Your task to perform on an android device: Open the Cookbook App, Go to the Search Icon, Search for the Pasta Recipe, View the Cauliflower Pasta recipe. 
Image 0: 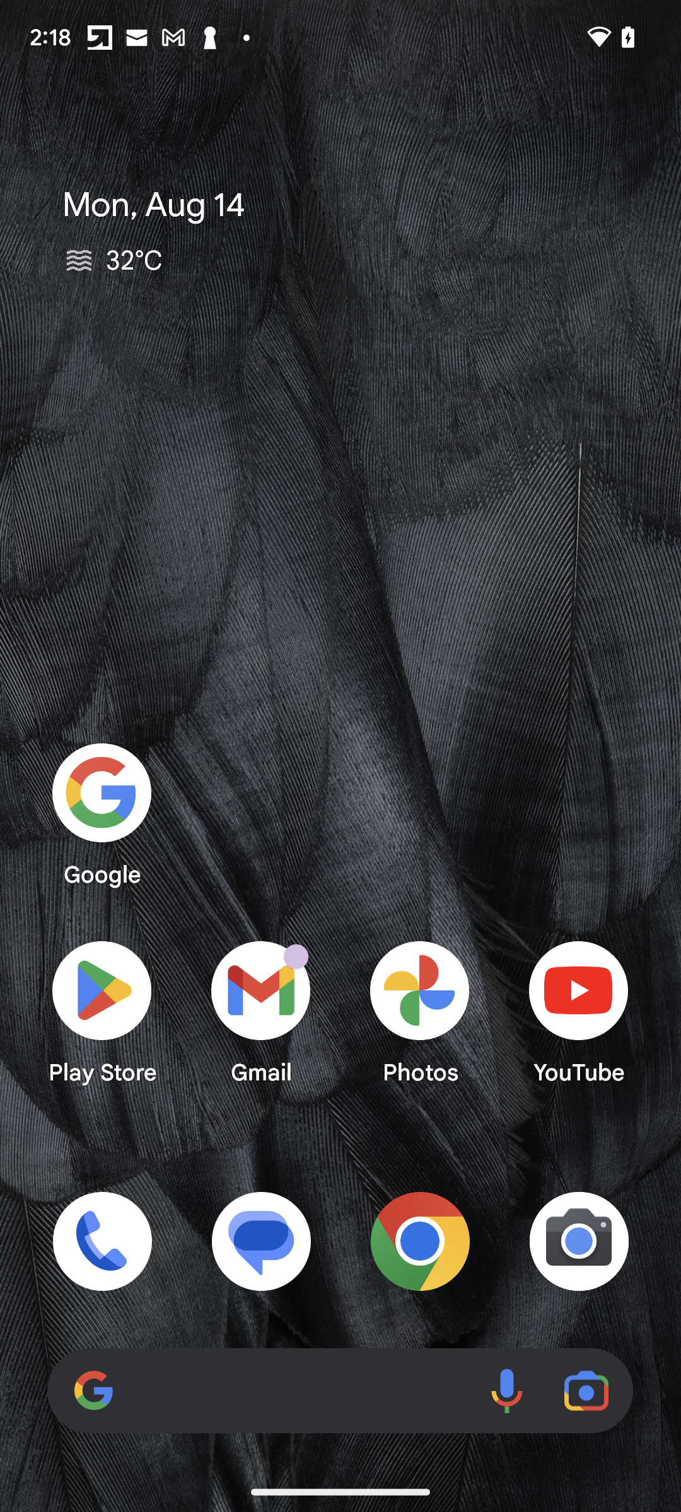
Open the Cookbook App
Step 0: open app "Cookbook Recipes"
Image 1: 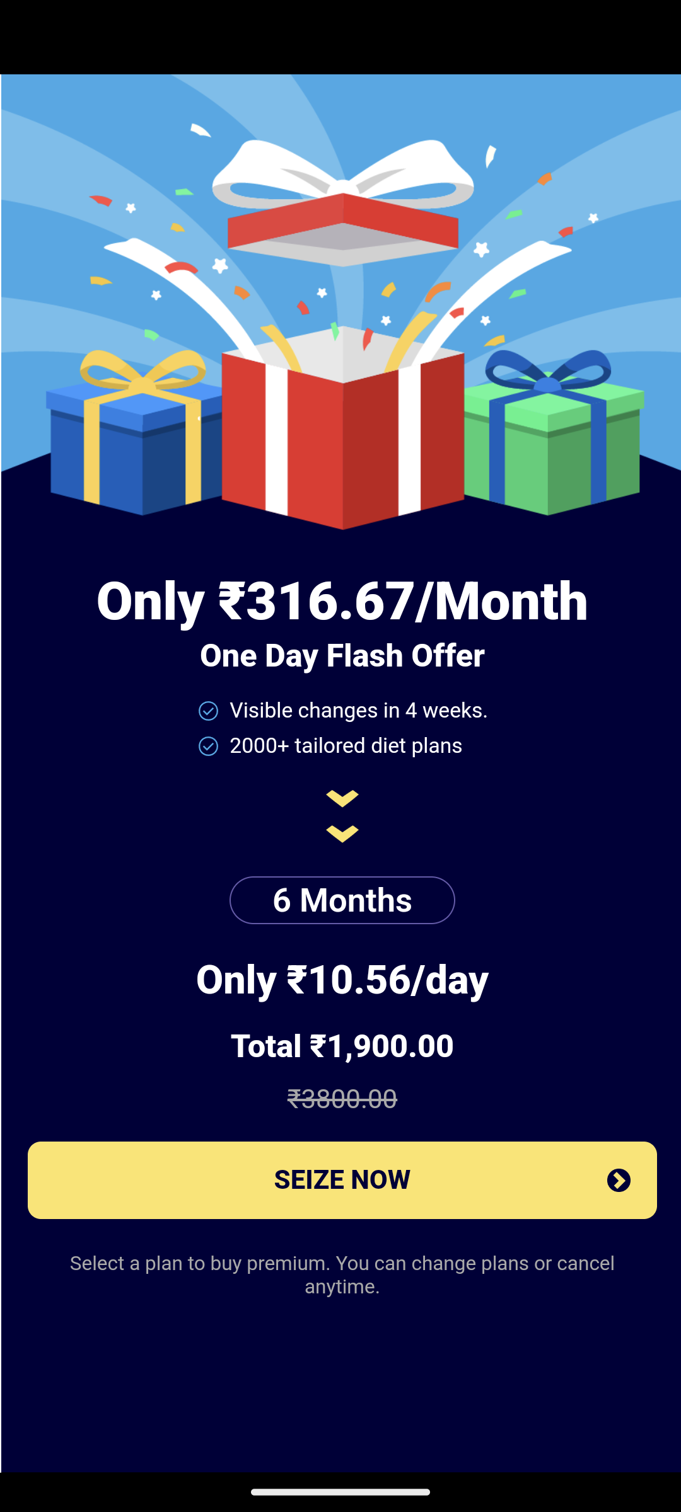
Click on the Cross button 
Step 1: wait
Image 2: 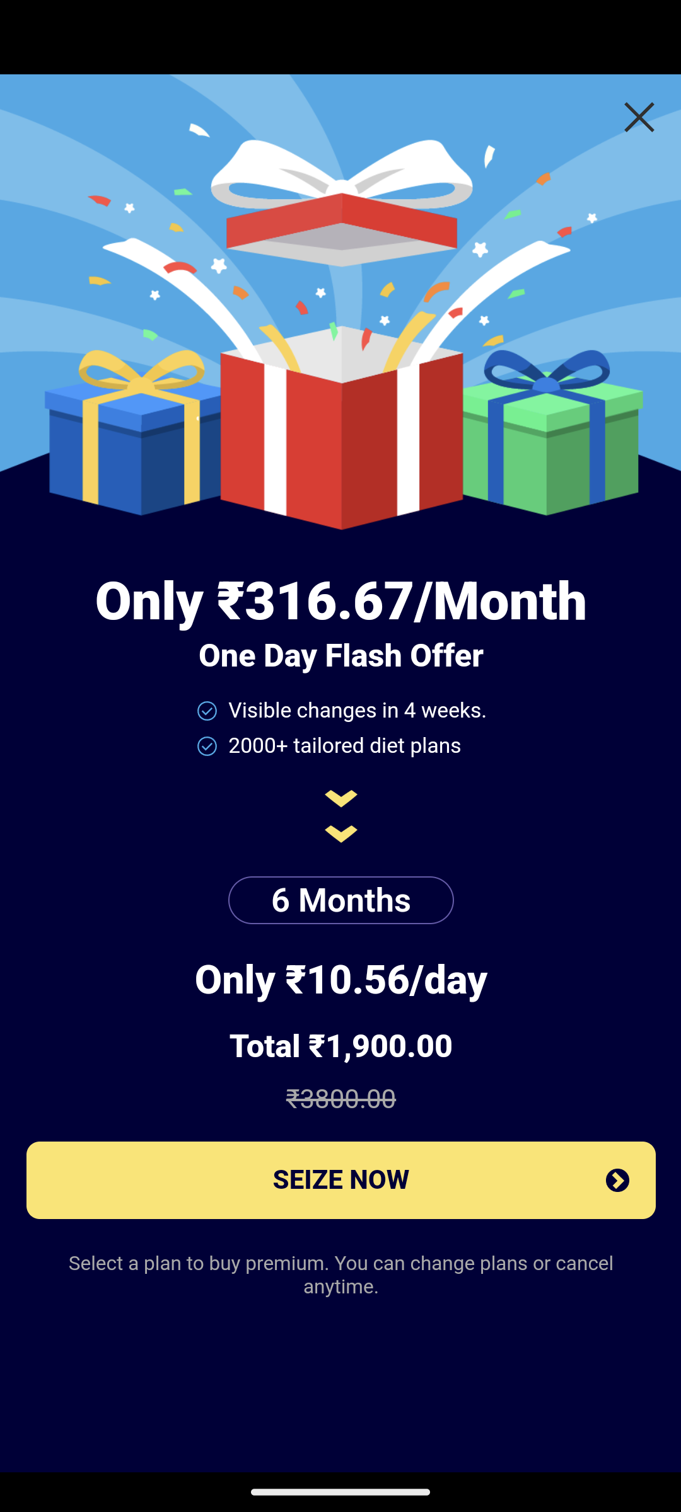
Click on the cross 
Step 2: click (638, 117)
Image 3: 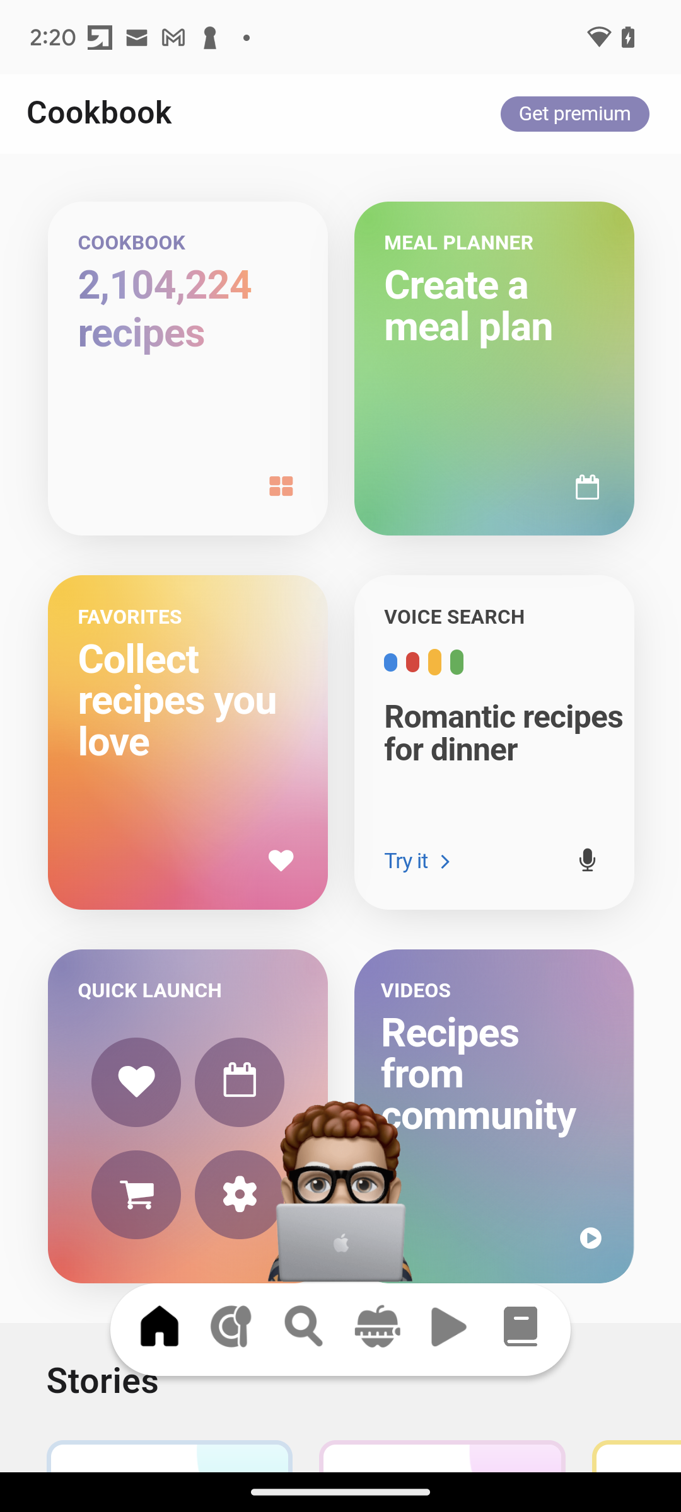
Click on the Search Icon 
Step 3: click (342, 774)
Image 4: 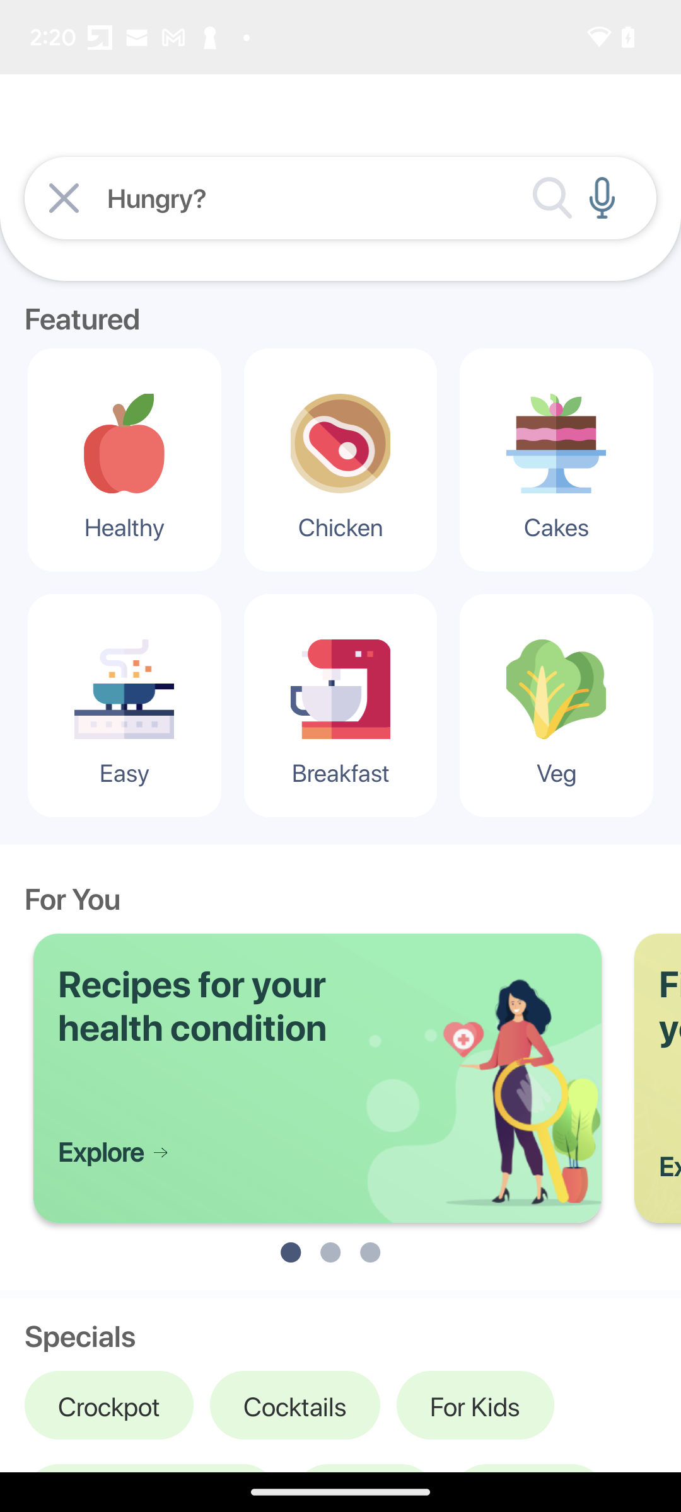
Click on the Search Bar 
Step 4: click (344, 198)
Image 5: 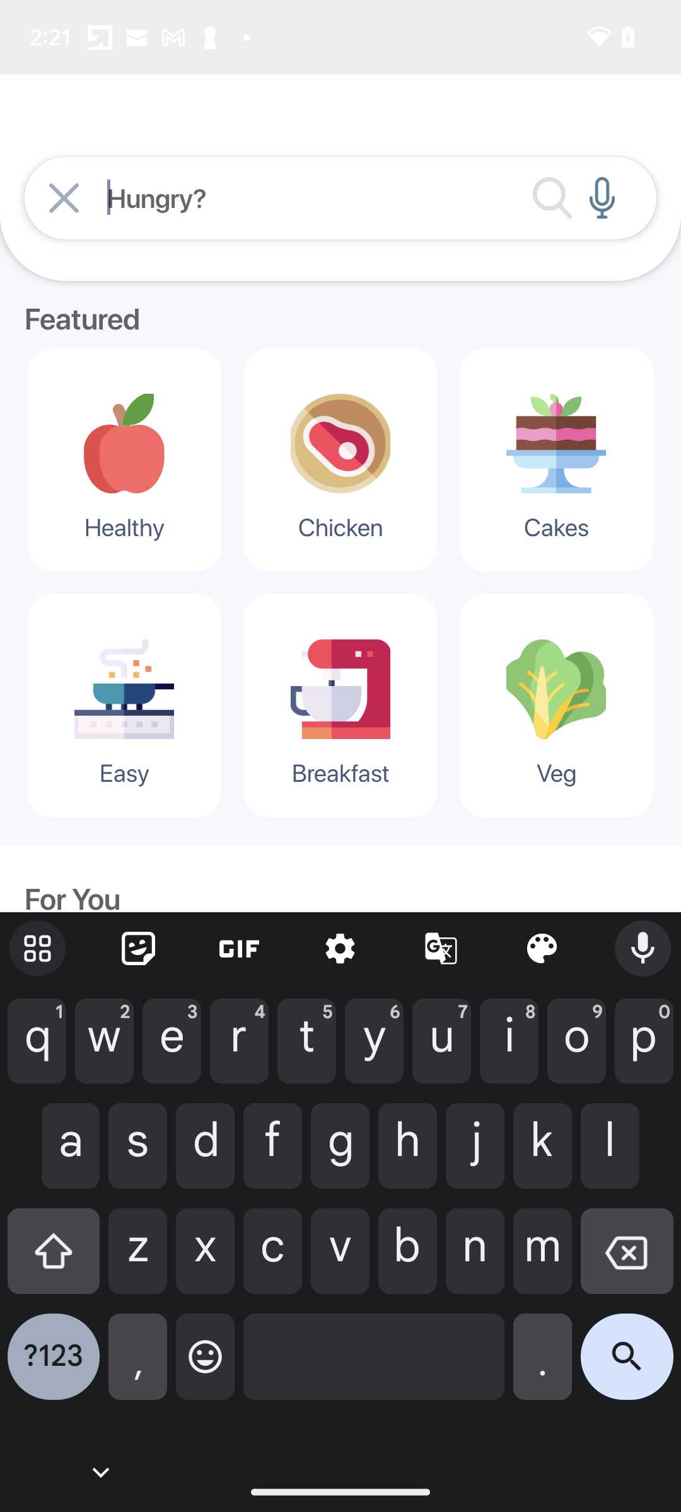
Search for the Pasta Recipe 
Step 5: type "Pasta Recipe "
Image 6: 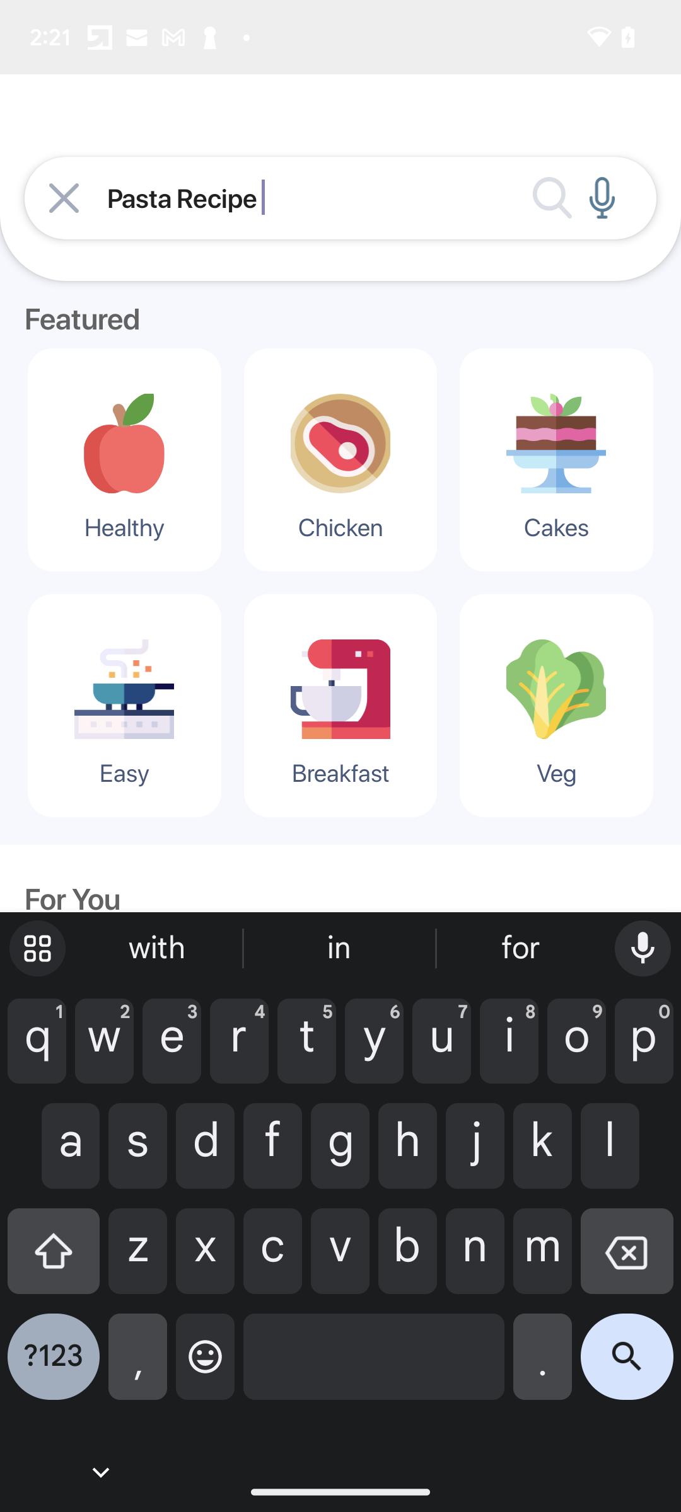
Click on the Search Button to see the results 
Step 6: click (344, 198)
Image 7: 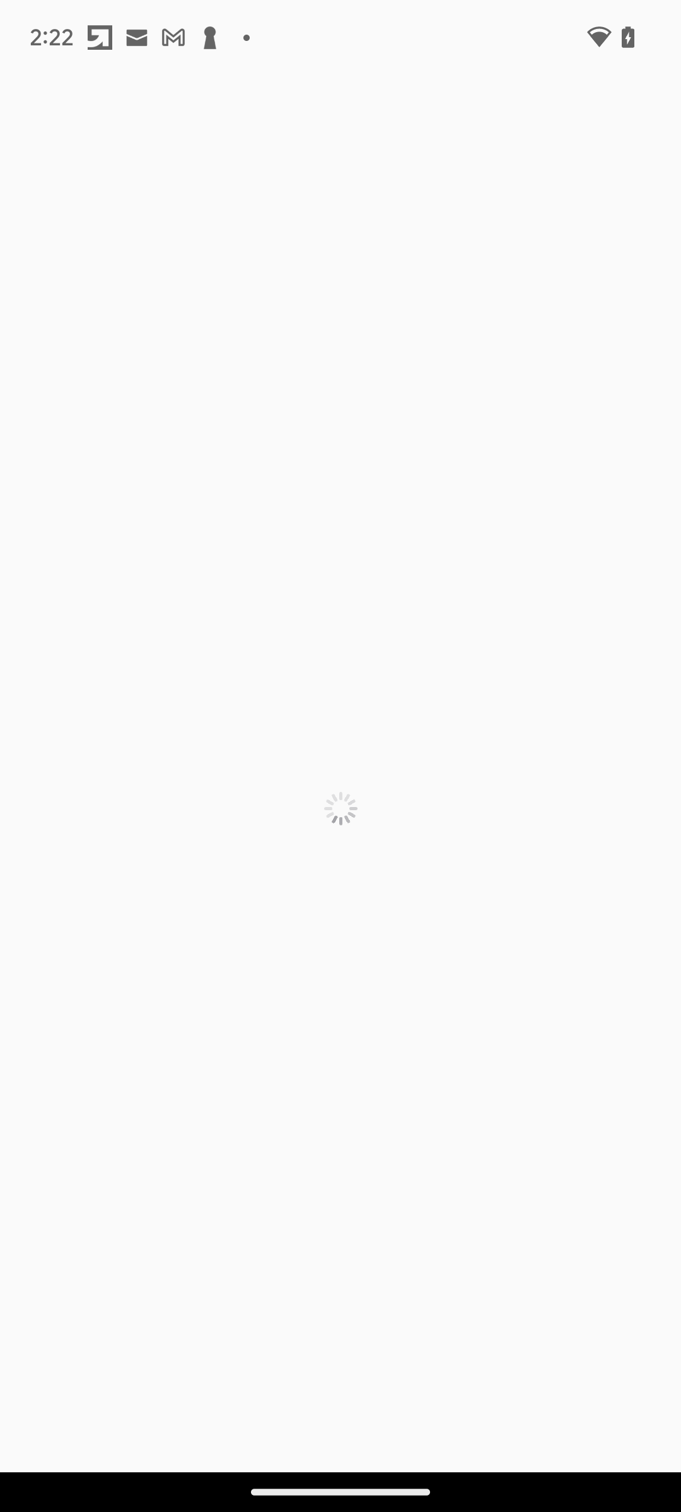
Click on the Search Button to see the results 
Step 7: wait
Image 8: 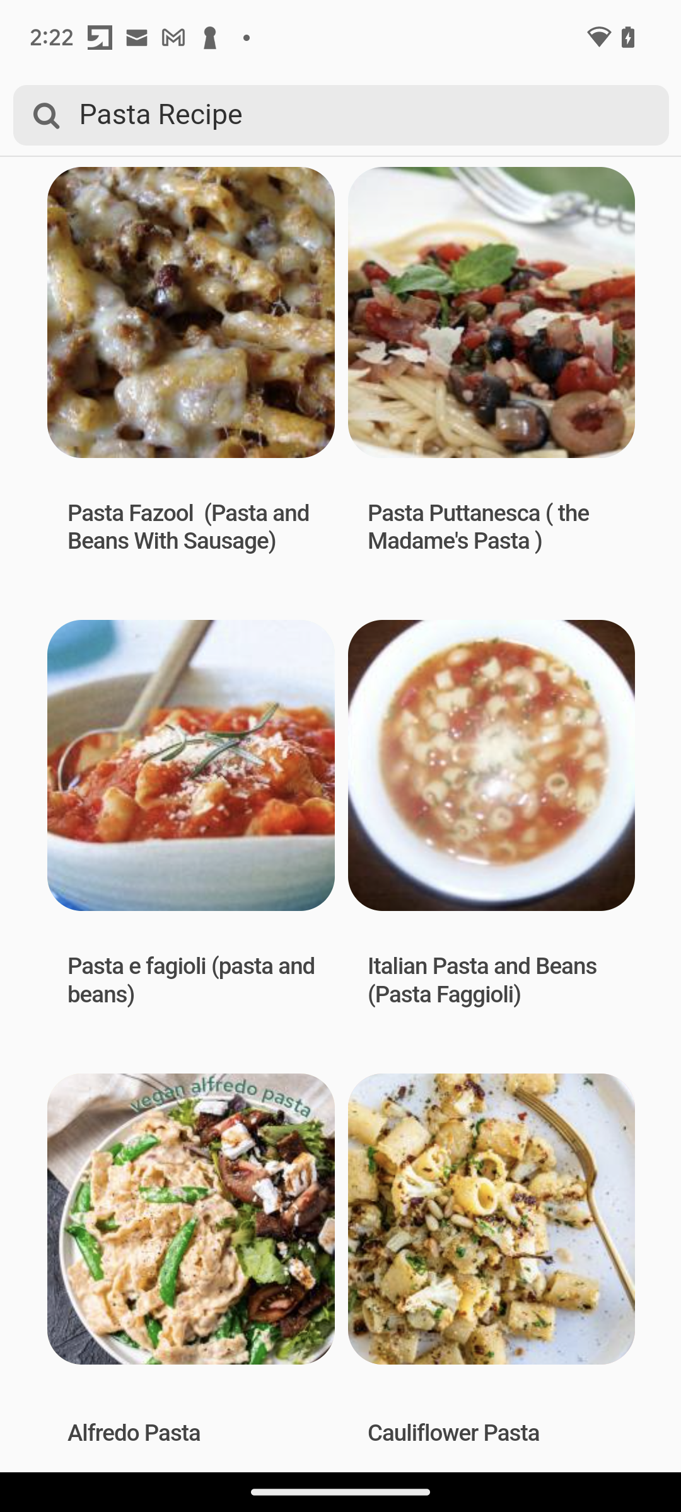
Open the Cauliflower pasta Recipe
Step 8: click (342, 774)
Image 9: 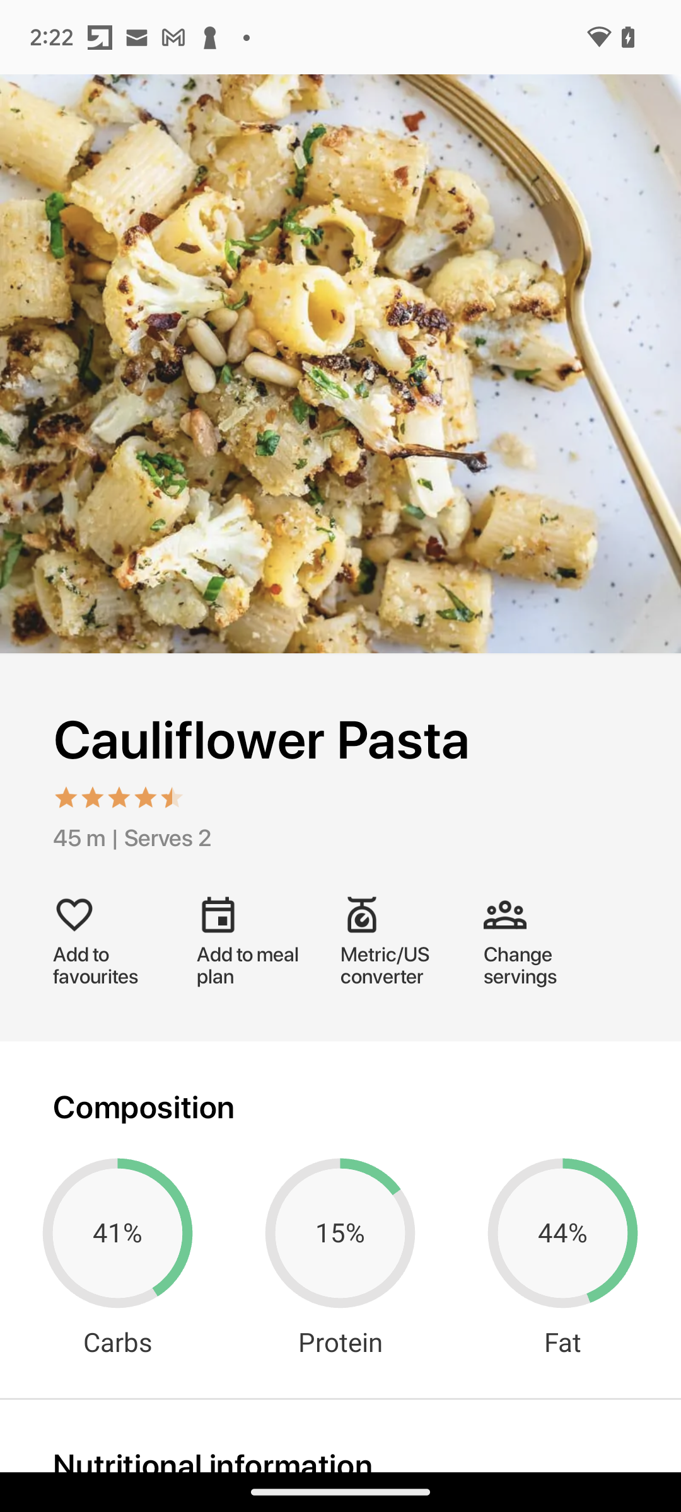
Swipe up to see the Recipe Details 
Step 9: scroll down
Image 10: 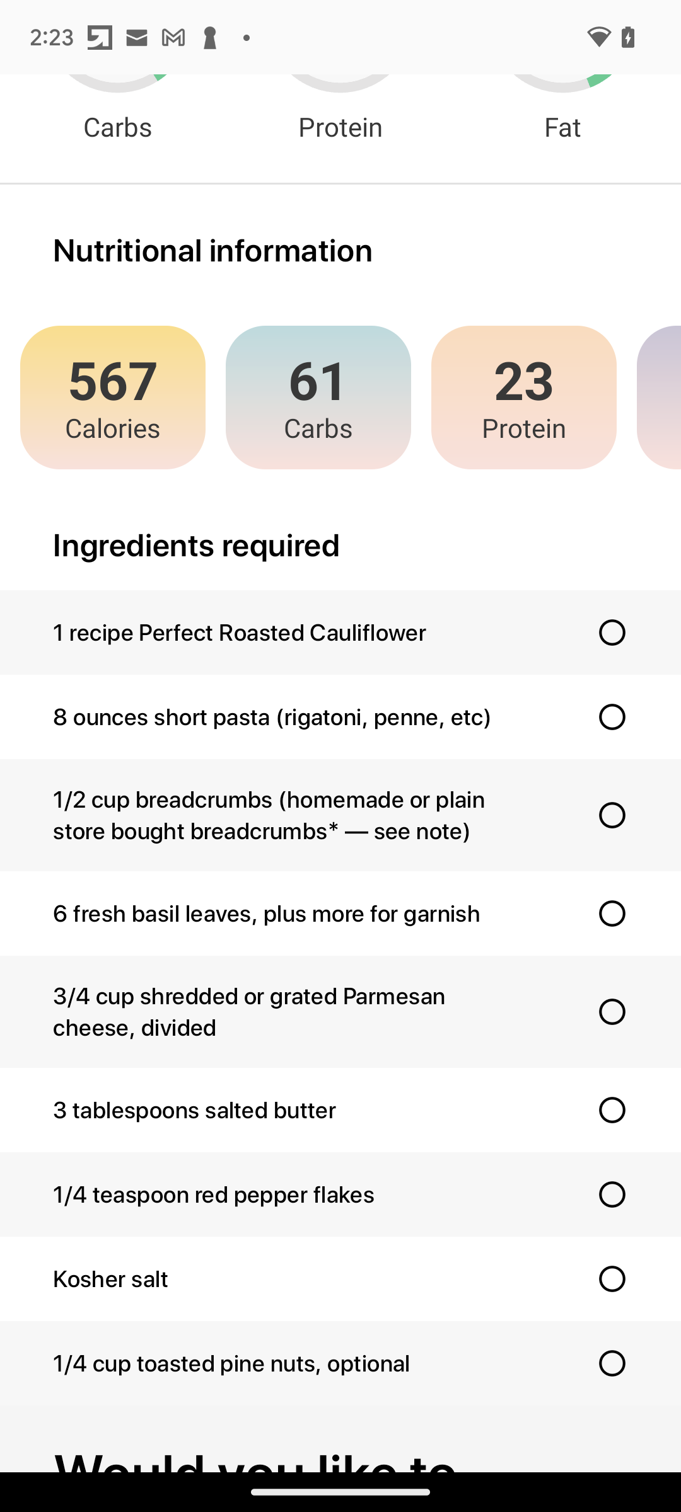
Swipe up to see the Recipe Details 
Step 10: scroll down